Your task to perform on an android device: Upload the sample paper PDF file to the Dropbox app so that I may easily view it in the future.
Image 0: 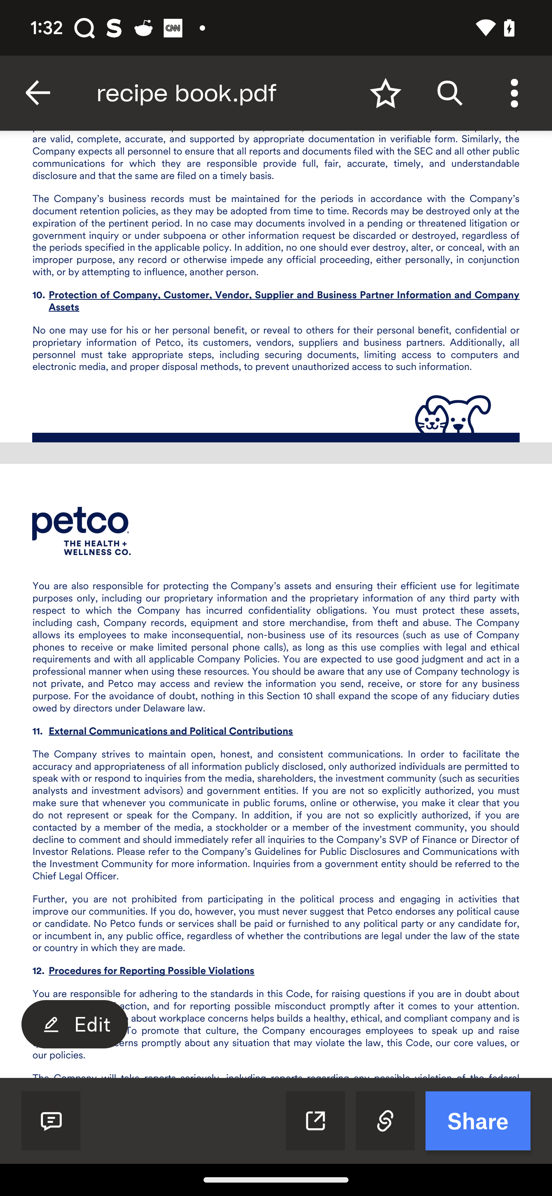
Click on the back icon at the left top of the screen
Step 0: click (63, 102)
Image 1: 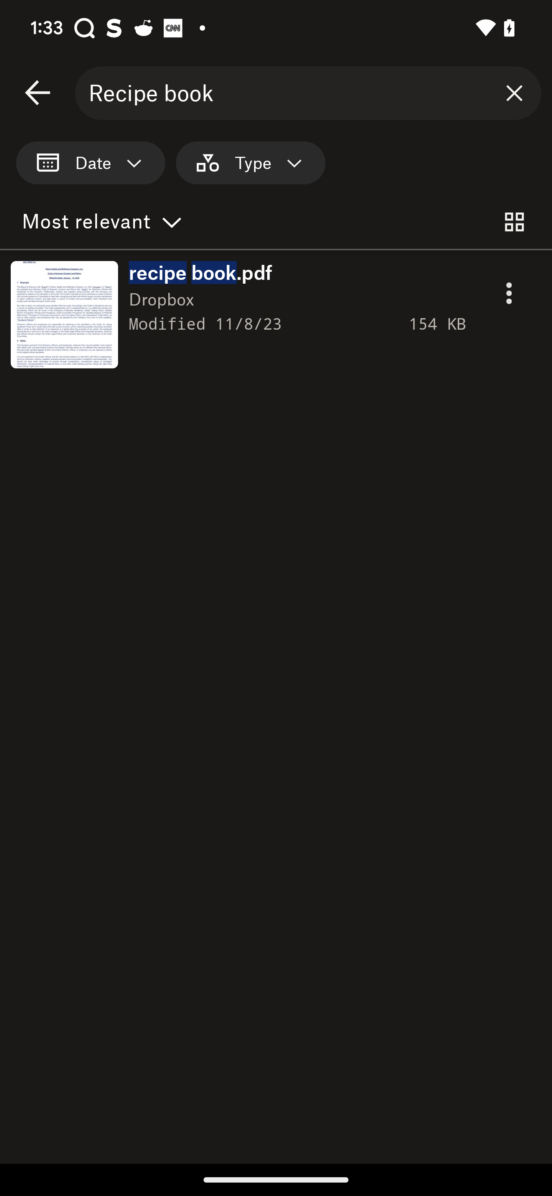
Click on the back icon at the left top of the screen
Step 1: wait
Image 2: 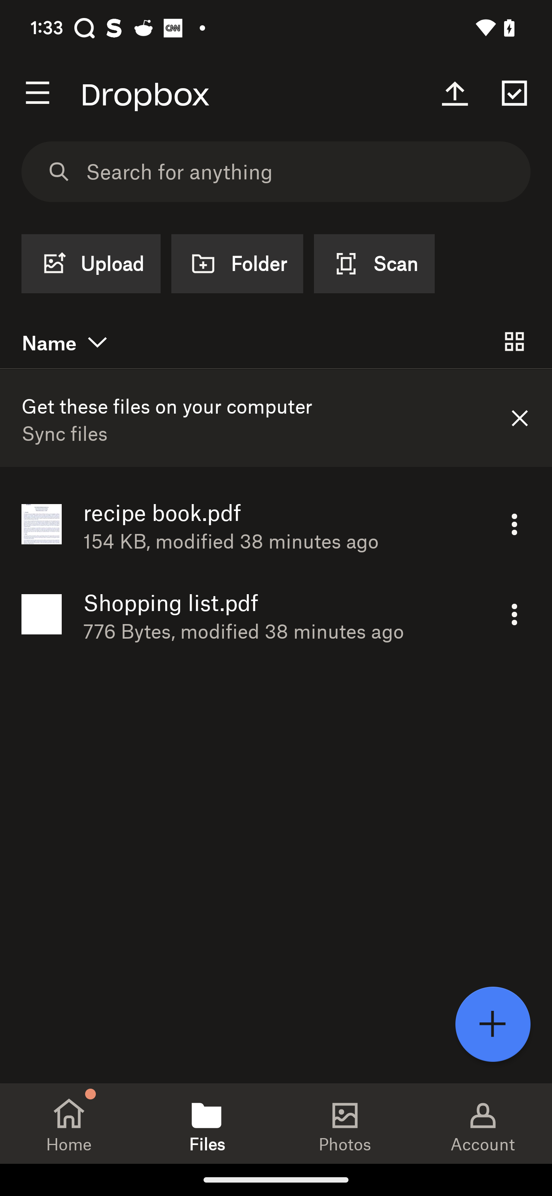
Click on the add icon 
Step 2: click (493, 1024)
Image 3: 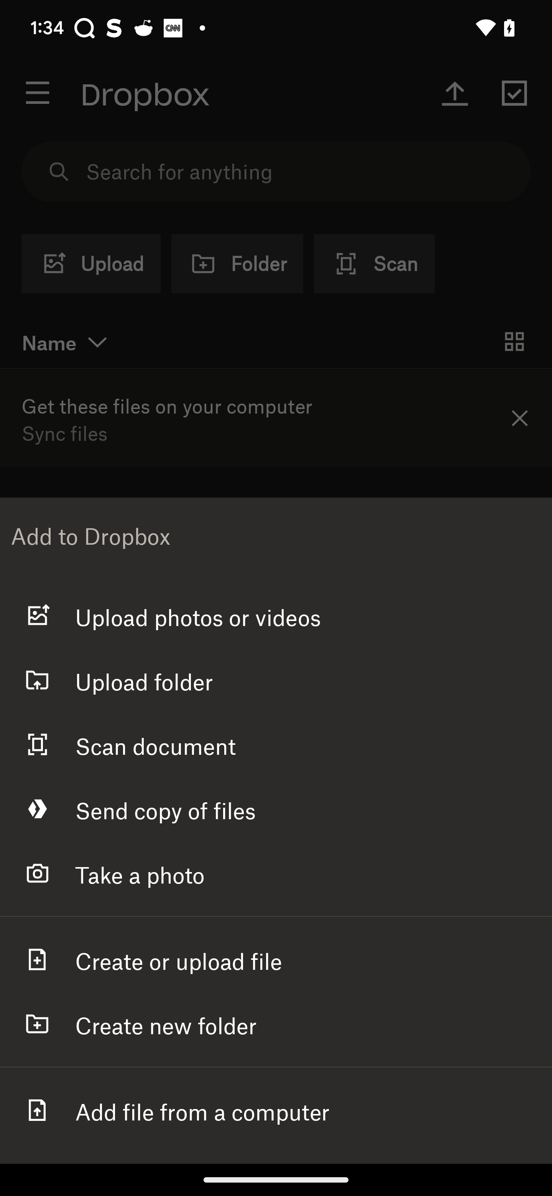
Click on the click to upload a file
Step 3: click (179, 959)
Image 4: 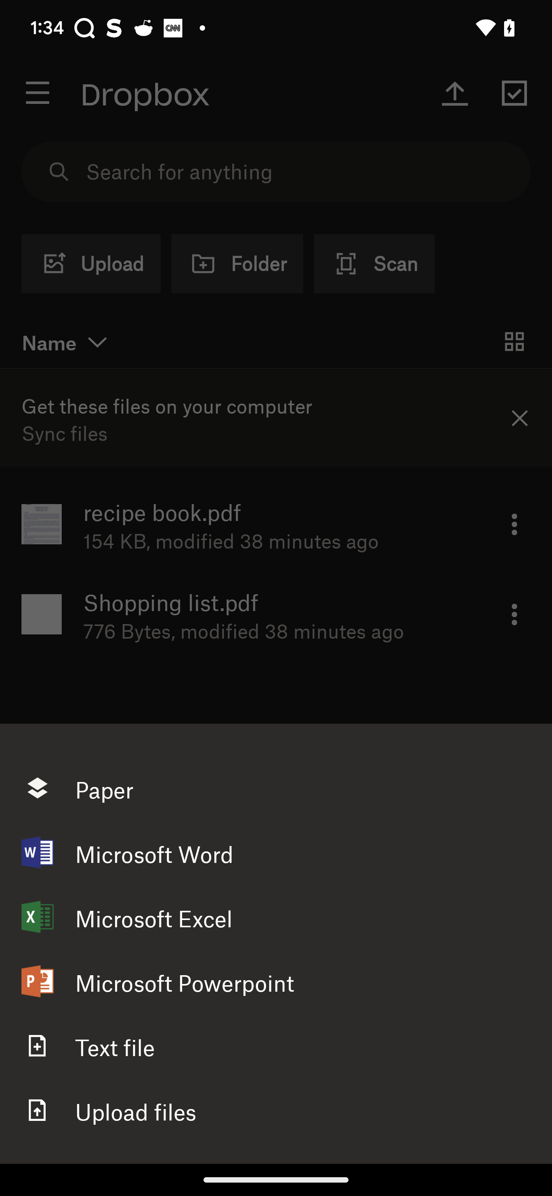
Click on the upload option
Step 4: click (136, 1110)
Image 6: 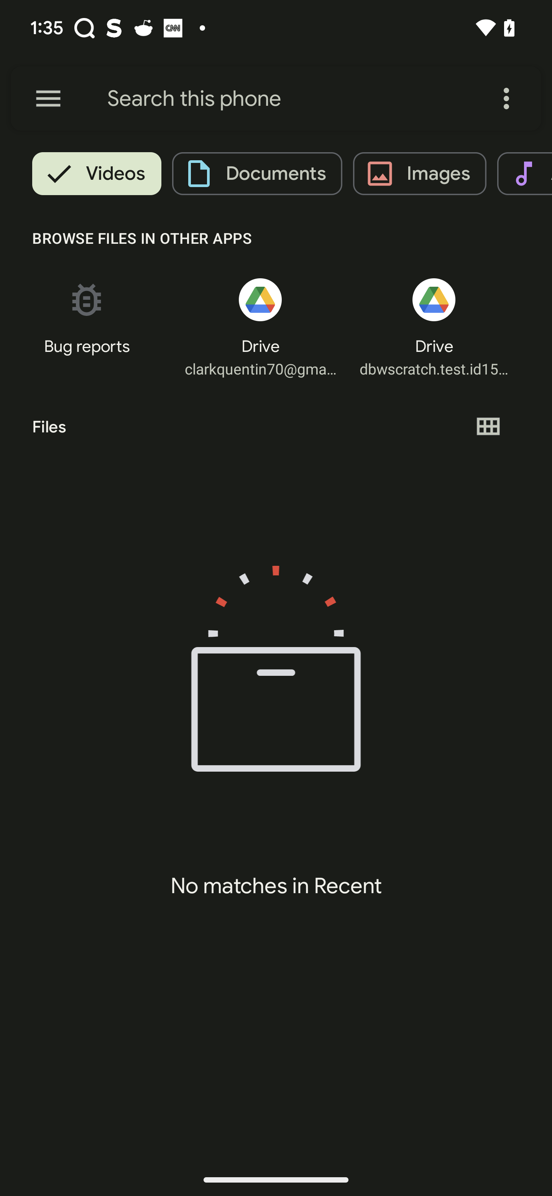
Click on the document icon
Step 6: wait
Image 8: 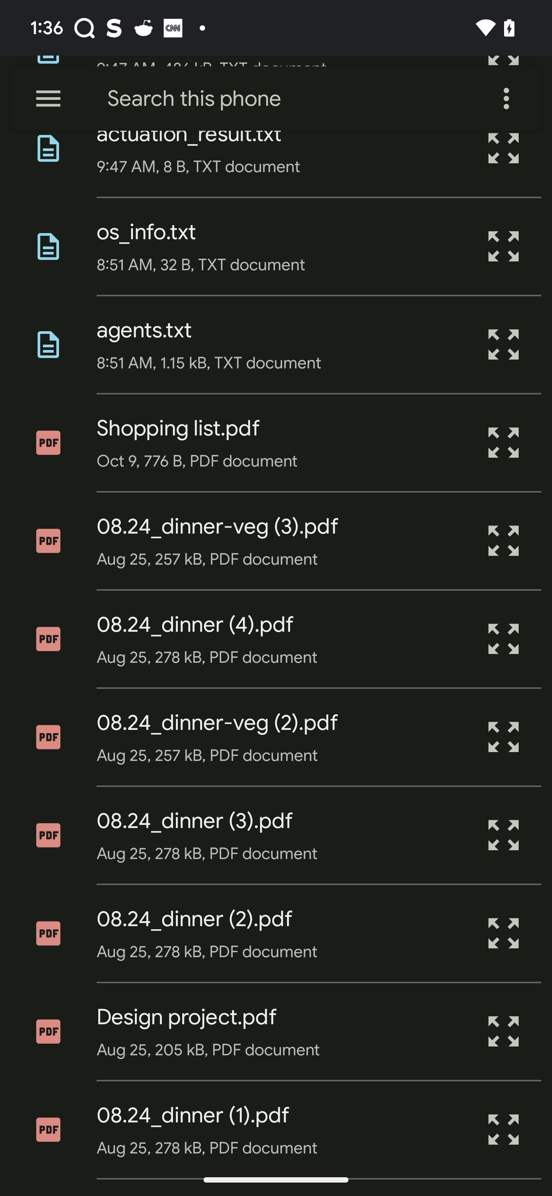
Swipe up on the screen
Step 8: scroll down